Your task to perform on an android device: In the Advance English Dictionary app , search for chaos . 
Image 0: 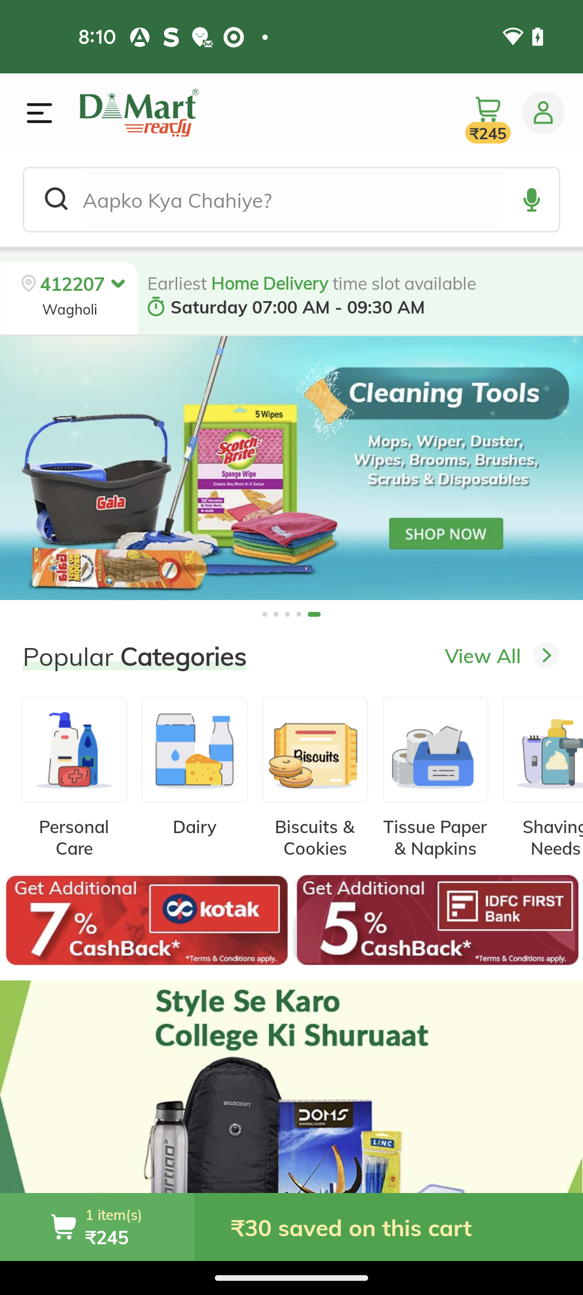
Open the Advance English Dictionary app
Step 0: open app "Advanced English Dictionary"
Image 1: 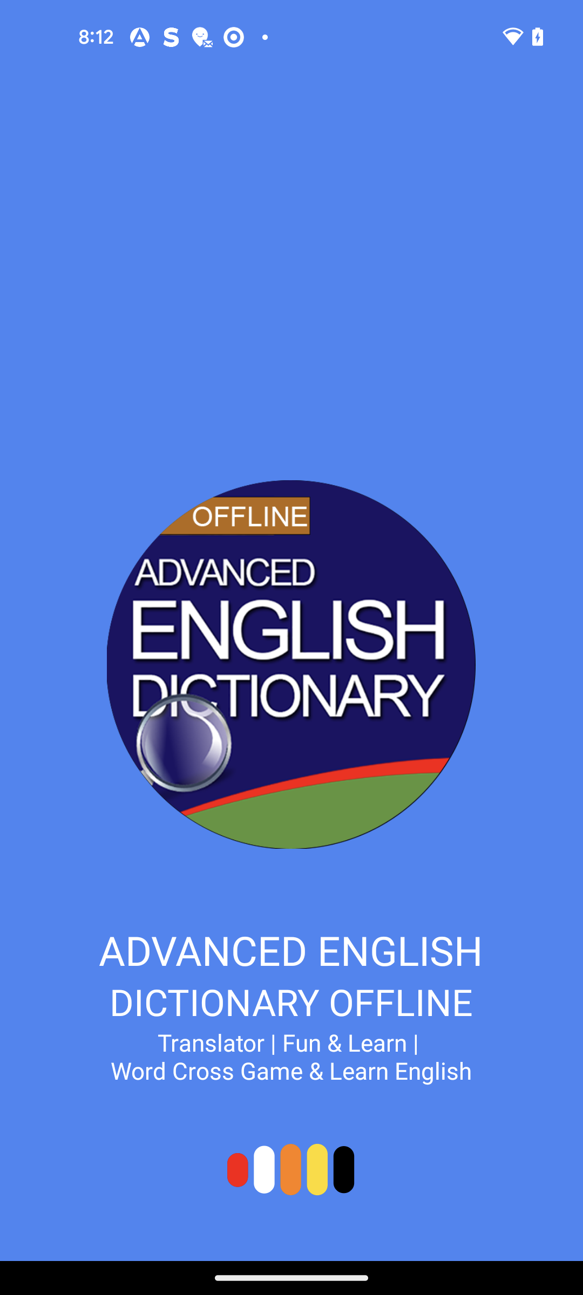
Open the Advance English Dictionary app
Step 1: wait
Image 2: 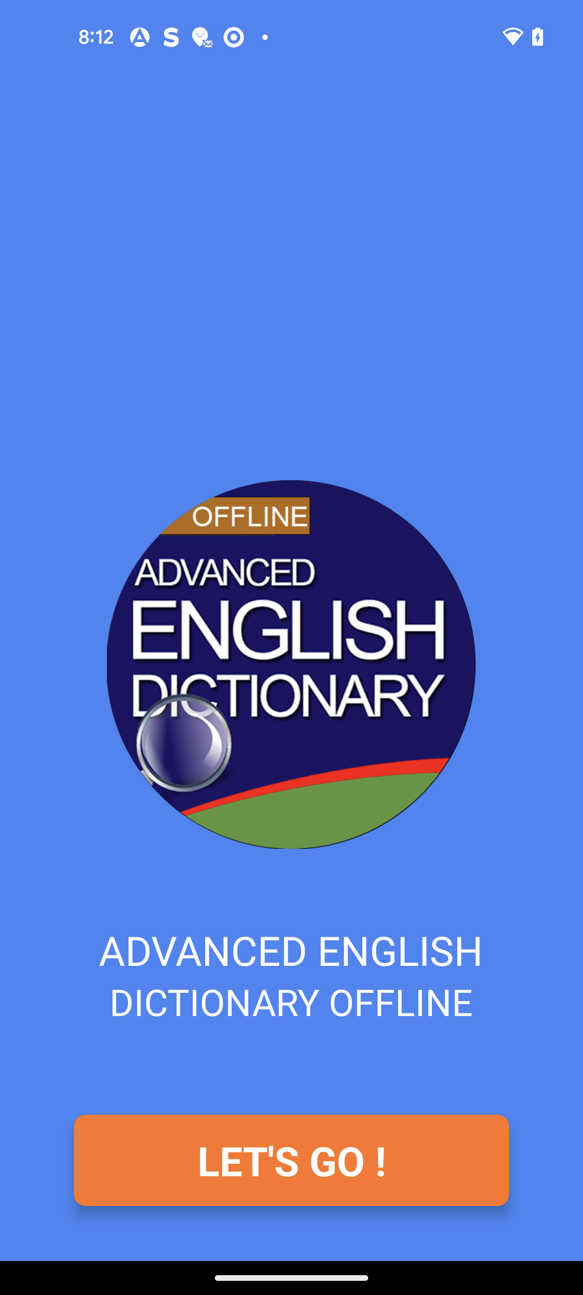
Click on Let's Go ! button to get started
Step 2: click (291, 1160)
Image 3: 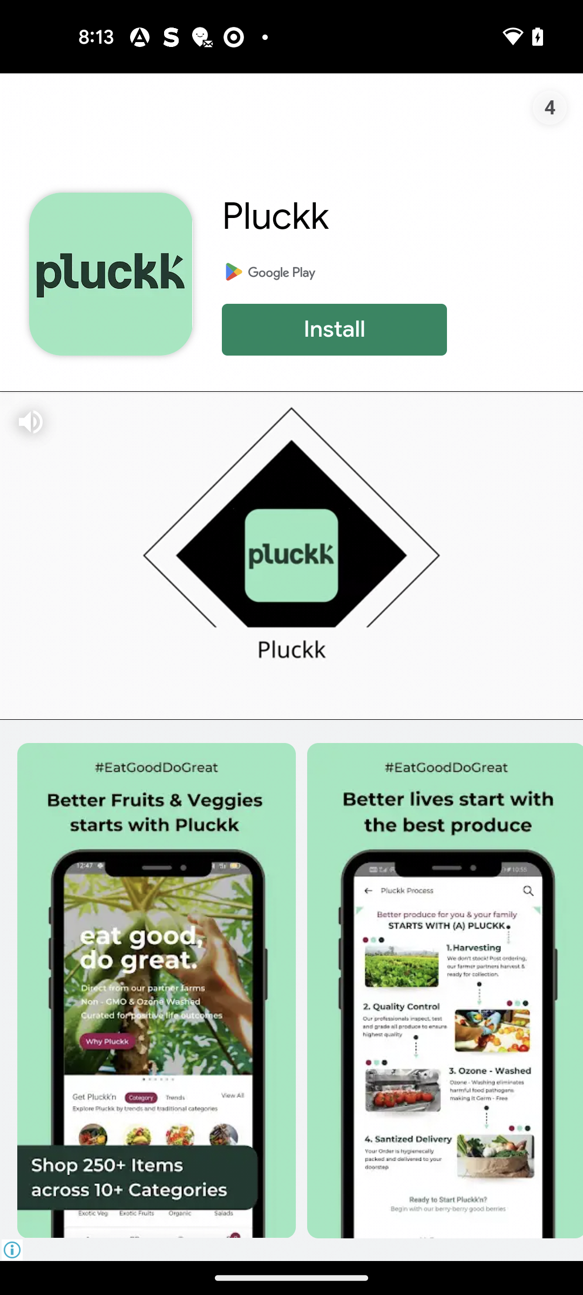
Click on Let's Go ! button to get started
Step 3: wait
Image 4: 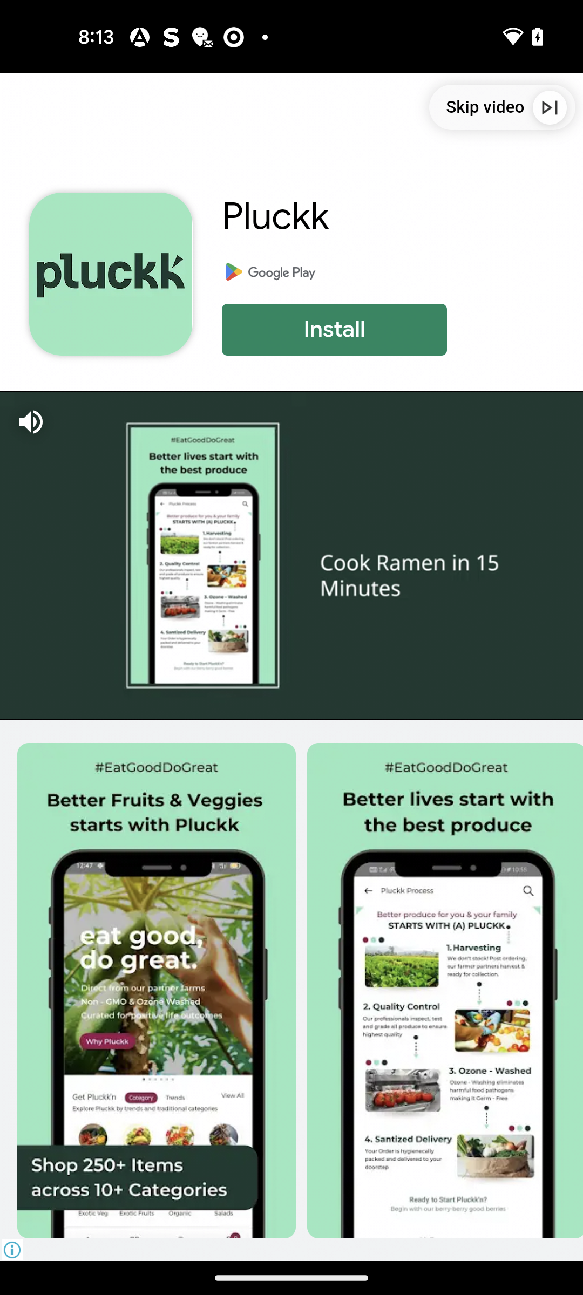
Close the Ad
Step 4: wait
Image 5: 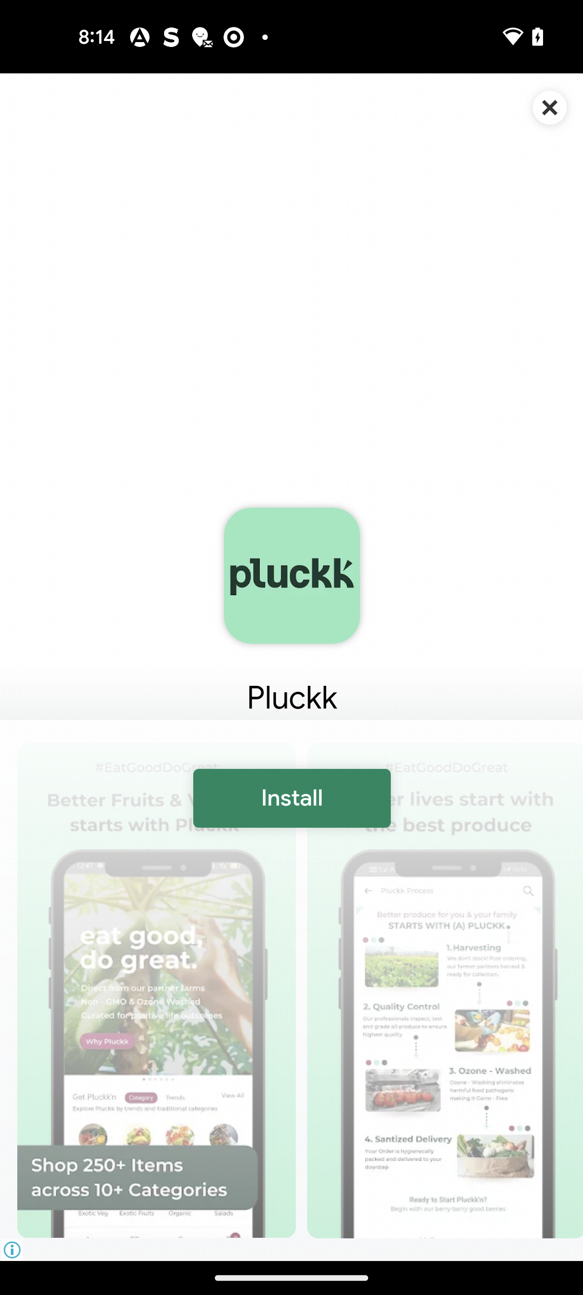
Close the Ad
Step 5: click (550, 107)
Image 6: 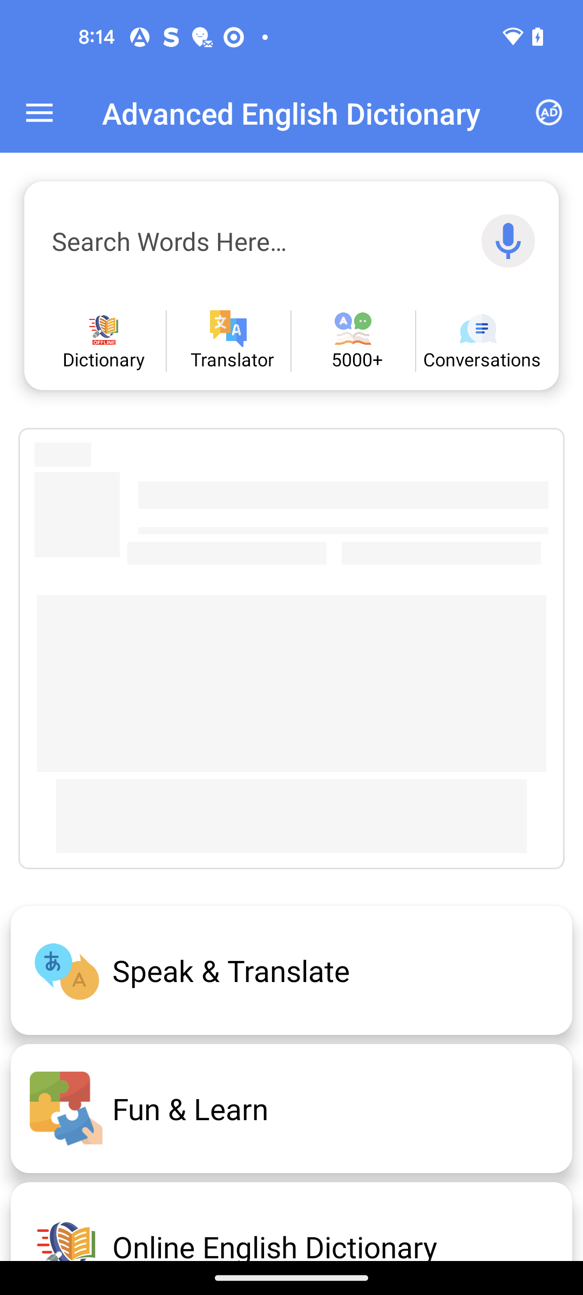
Close the Ad
Step 6: wait
Image 8: 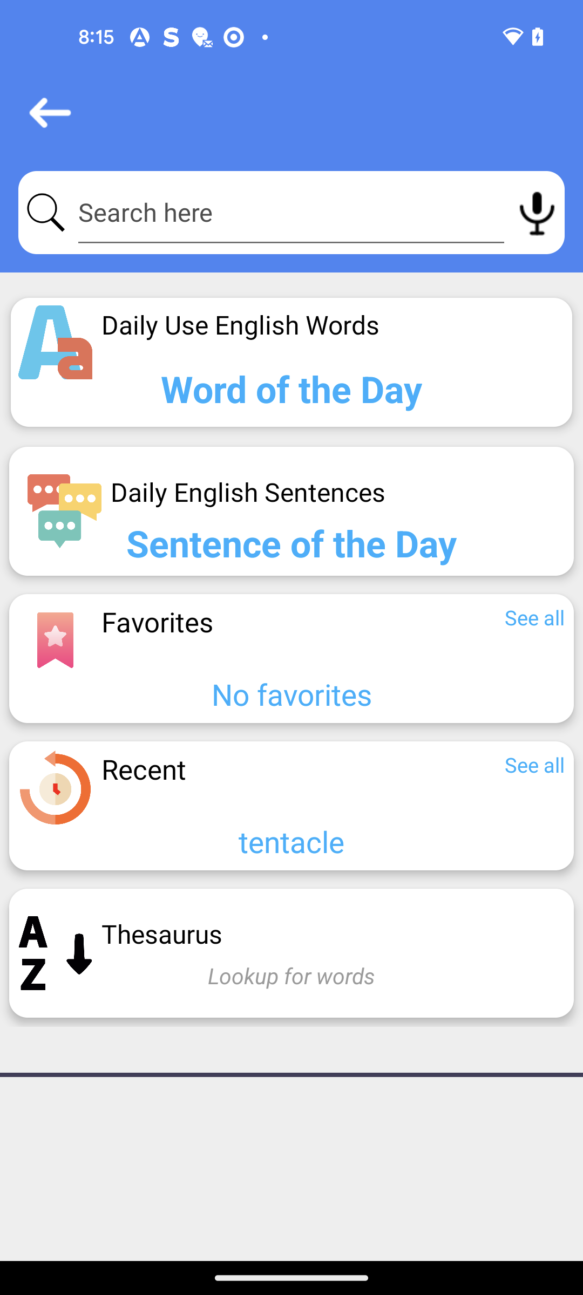
Go to the search bar at the top of the screen
Step 8: click (291, 212)
Image 9: 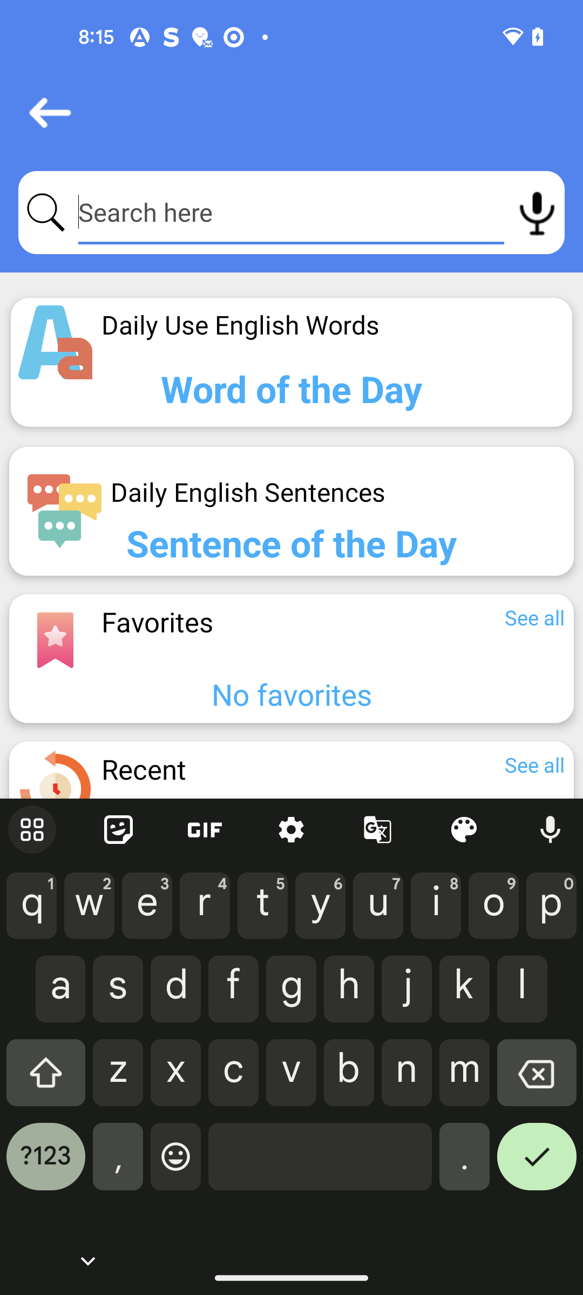
search for chaos in the search bar
Step 9: type "Chaos"
Image 10: 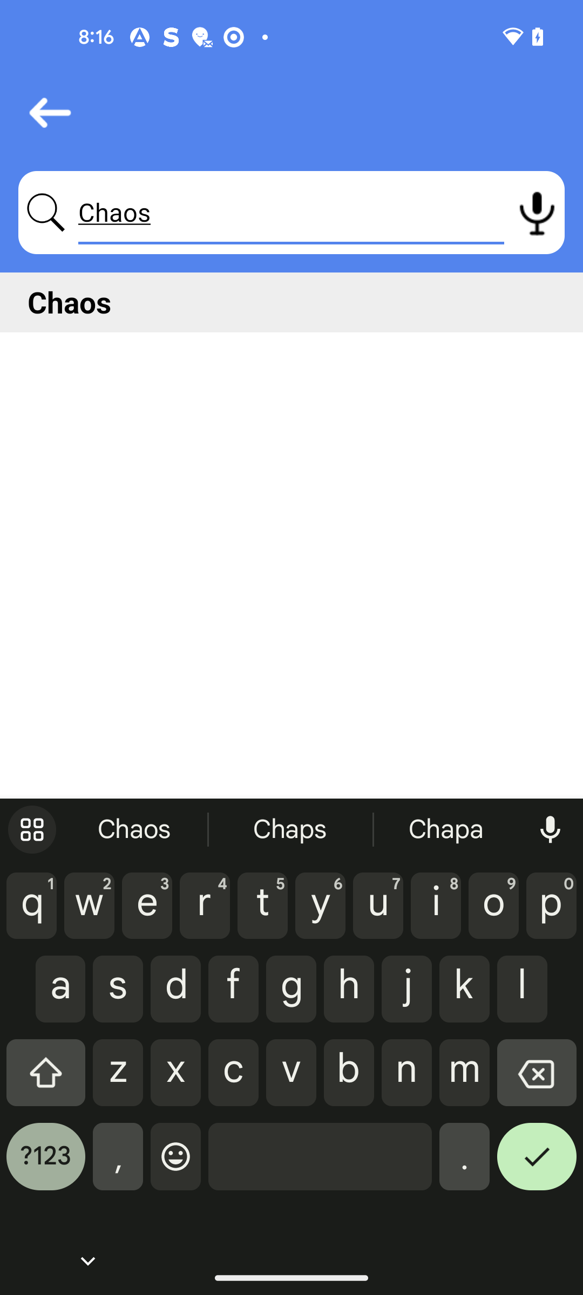
Click on the searched result
Step 10: click (301, 301)